Your task to perform on an android device: I am looking forward to having a gate stopper for my house gates. Search for gate stopper in the Hardware shop app.
Image 0: 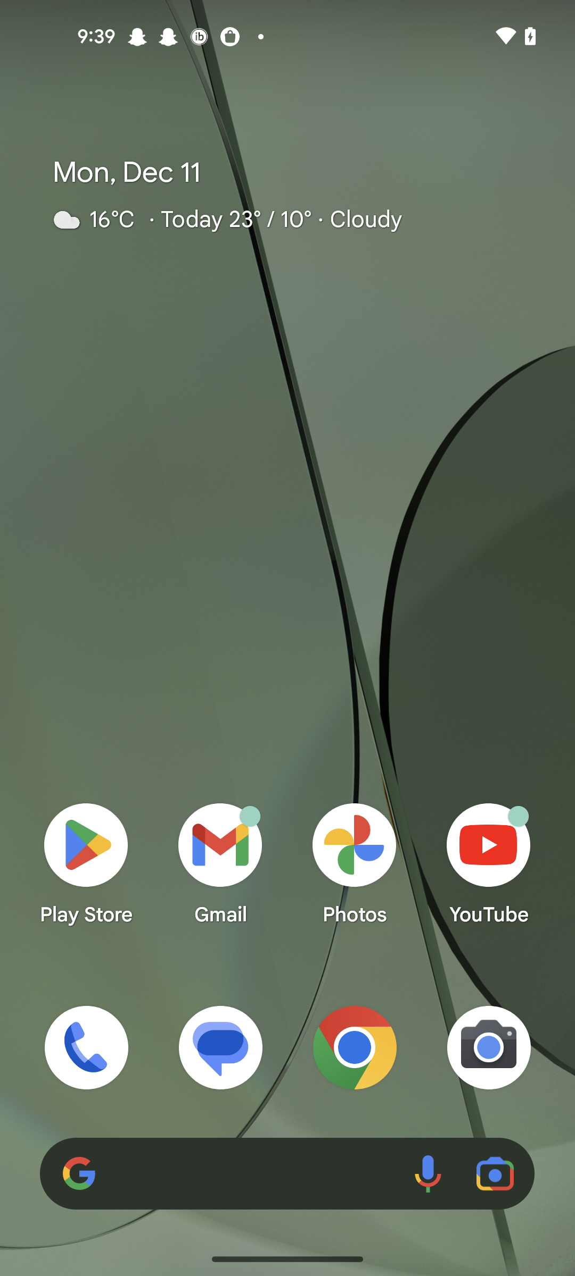
open the Hardware shop app
Step 0: open app "Hardware Shop"
Image 1: 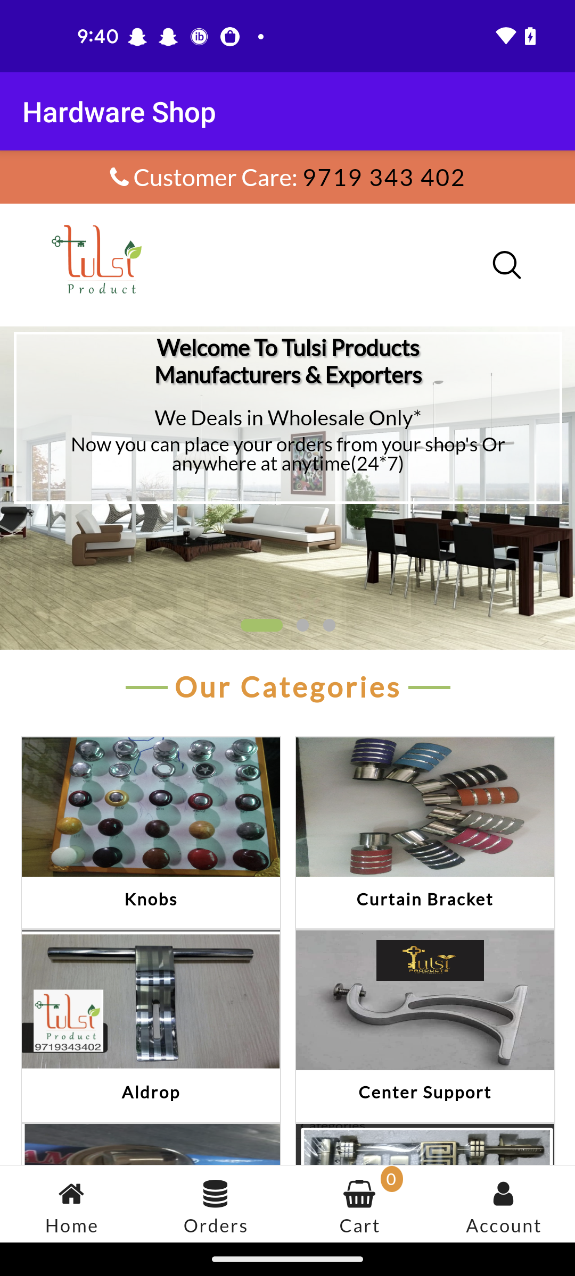
Click on the search icon
Step 1: click (289, 696)
Image 2: 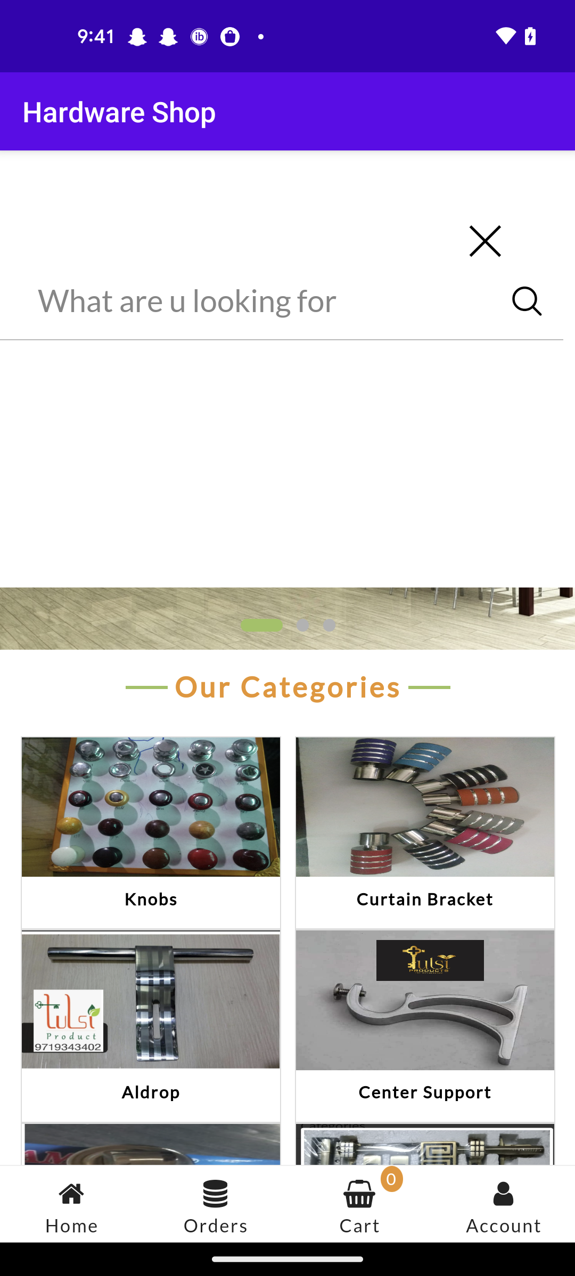
Click on the search bar
Step 2: click (245, 301)
Image 3: 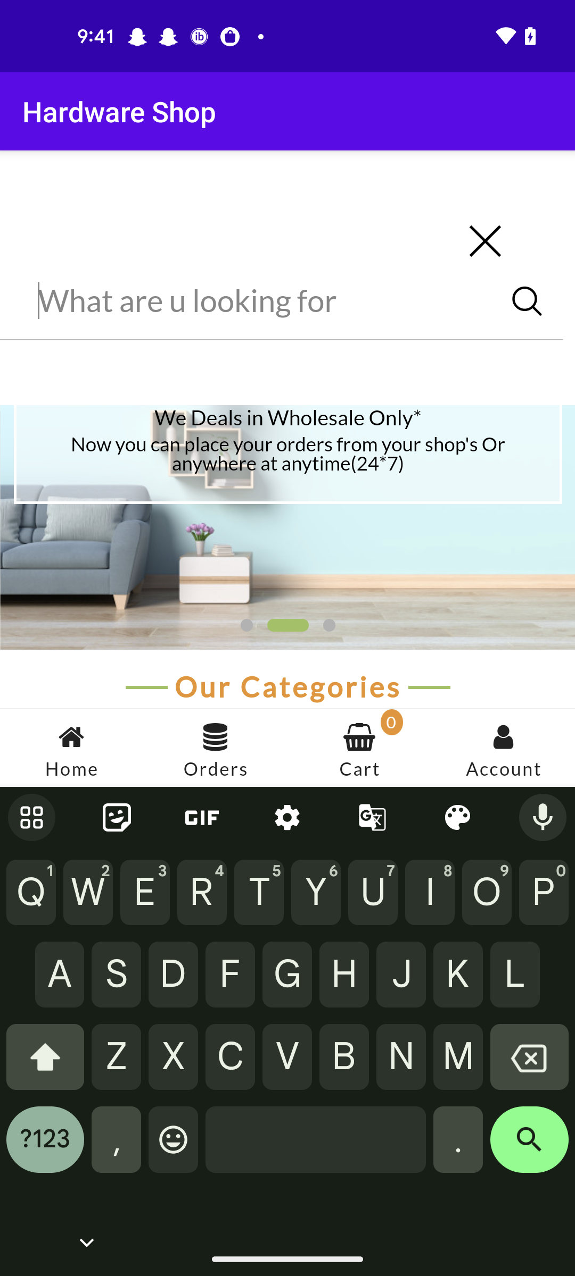
Enter a product as stopper
Step 3: type "stopper"
Image 4: 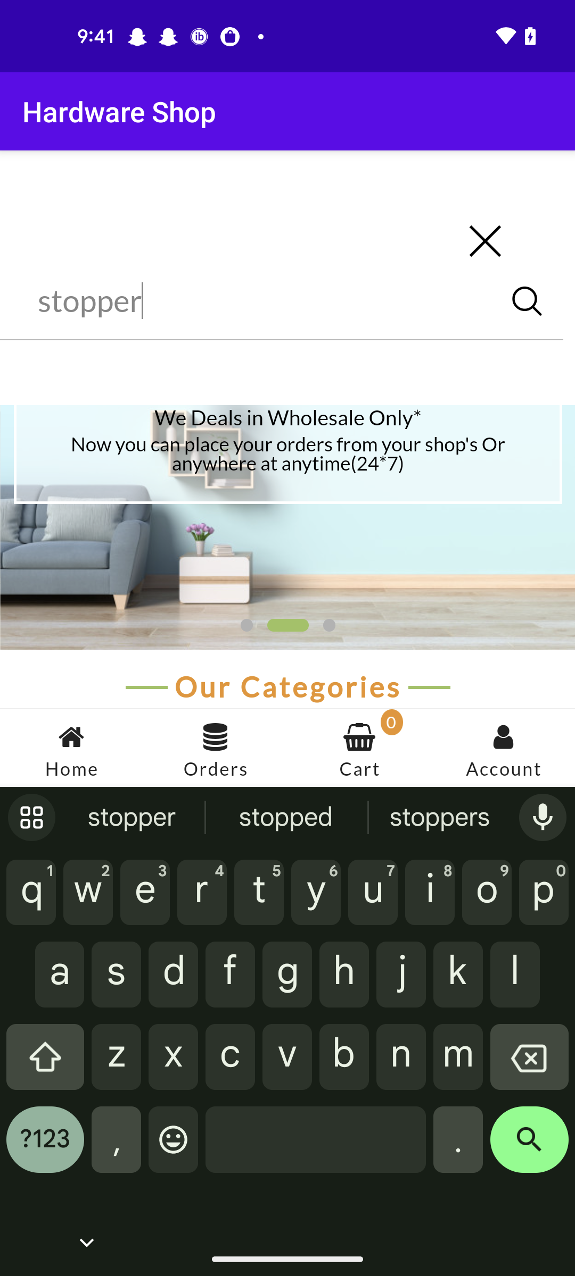
Click on the search icon at the bottom right corner of the screen 
Step 4: click (529, 1147)